Your task to perform on an android device: Open The Clock App tap on the timer tab and click on the delete icon to delete timer
Image 0: 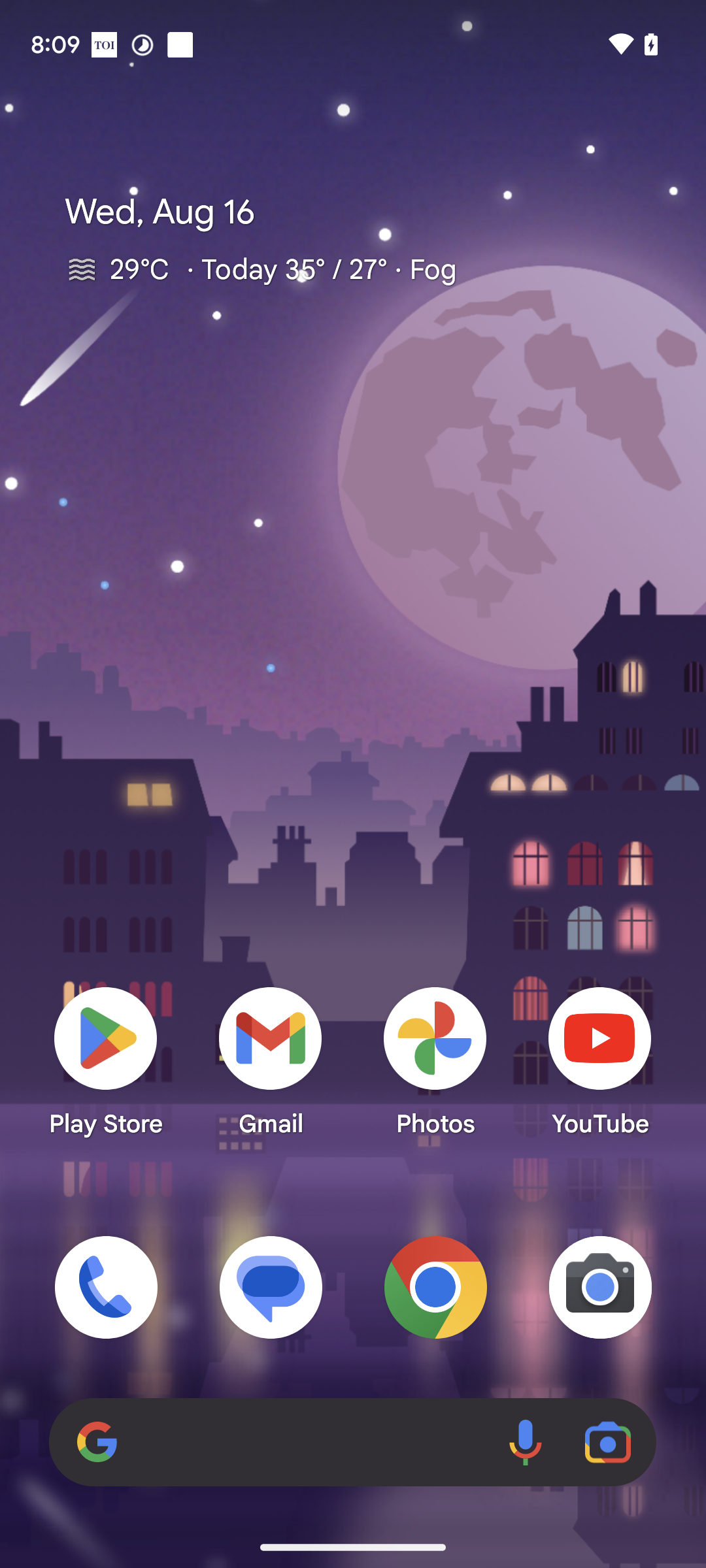
Open the The Clock App 
Step 0: open app "The Clock"
Image 1: 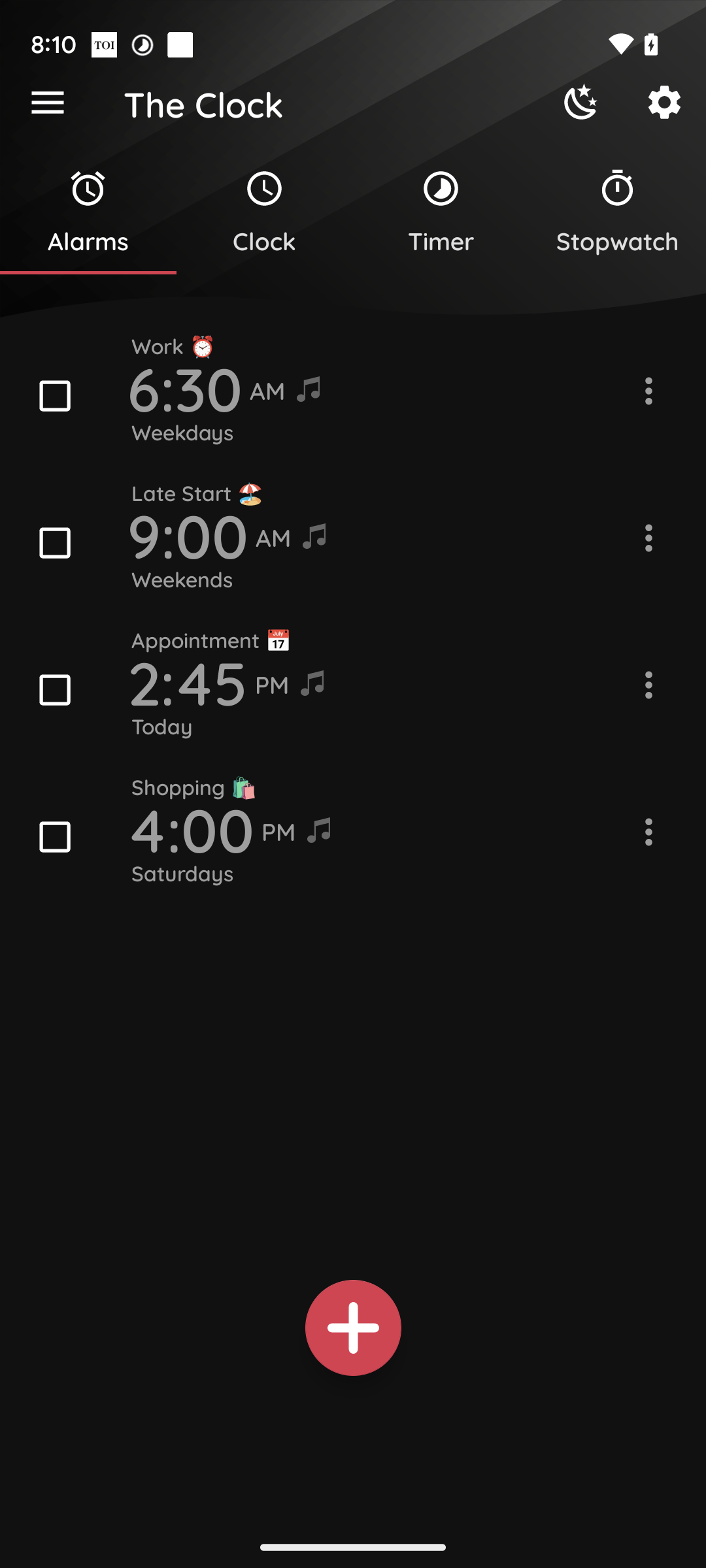
Click on the timer tab at the top
Step 1: click (441, 212)